Your task to perform on an android device: Go to the pregnancy app and enter the last period date of June 24, 2023, to track the due date of pregnancy.
Image 0: 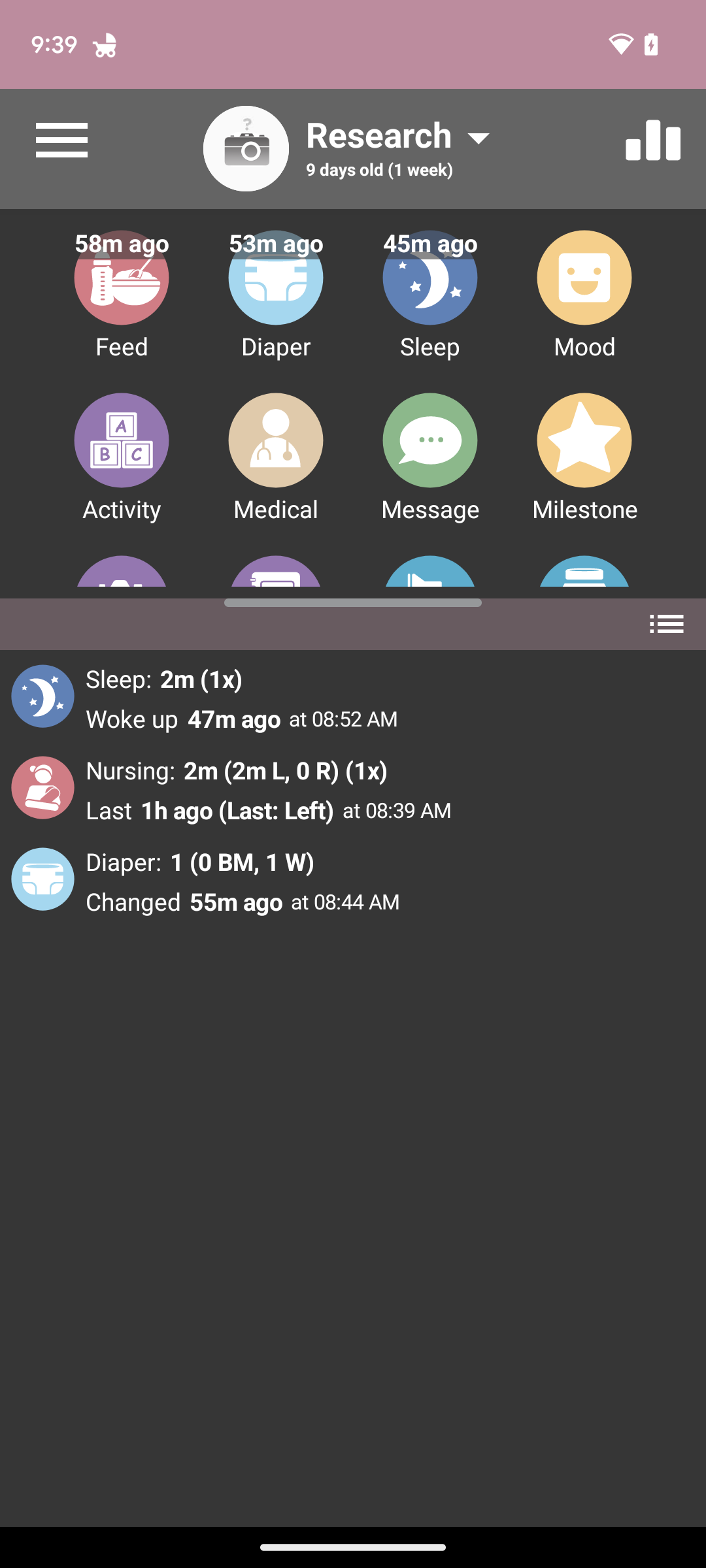
Open the pregnancy app.
Step 0: open app "Pregnancy"
Image 1: 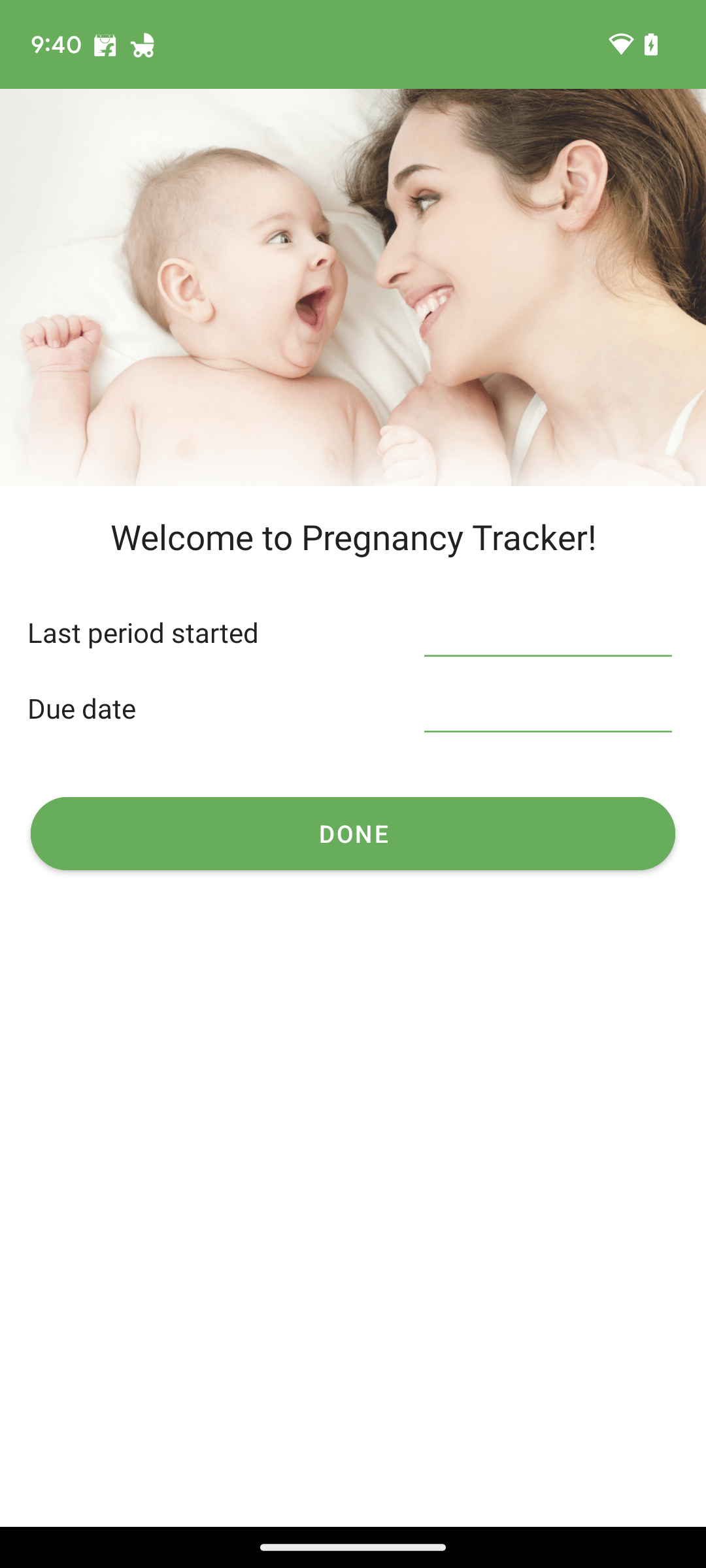
Click on the first option, Last period started.
Step 1: click (548, 632)
Image 2: 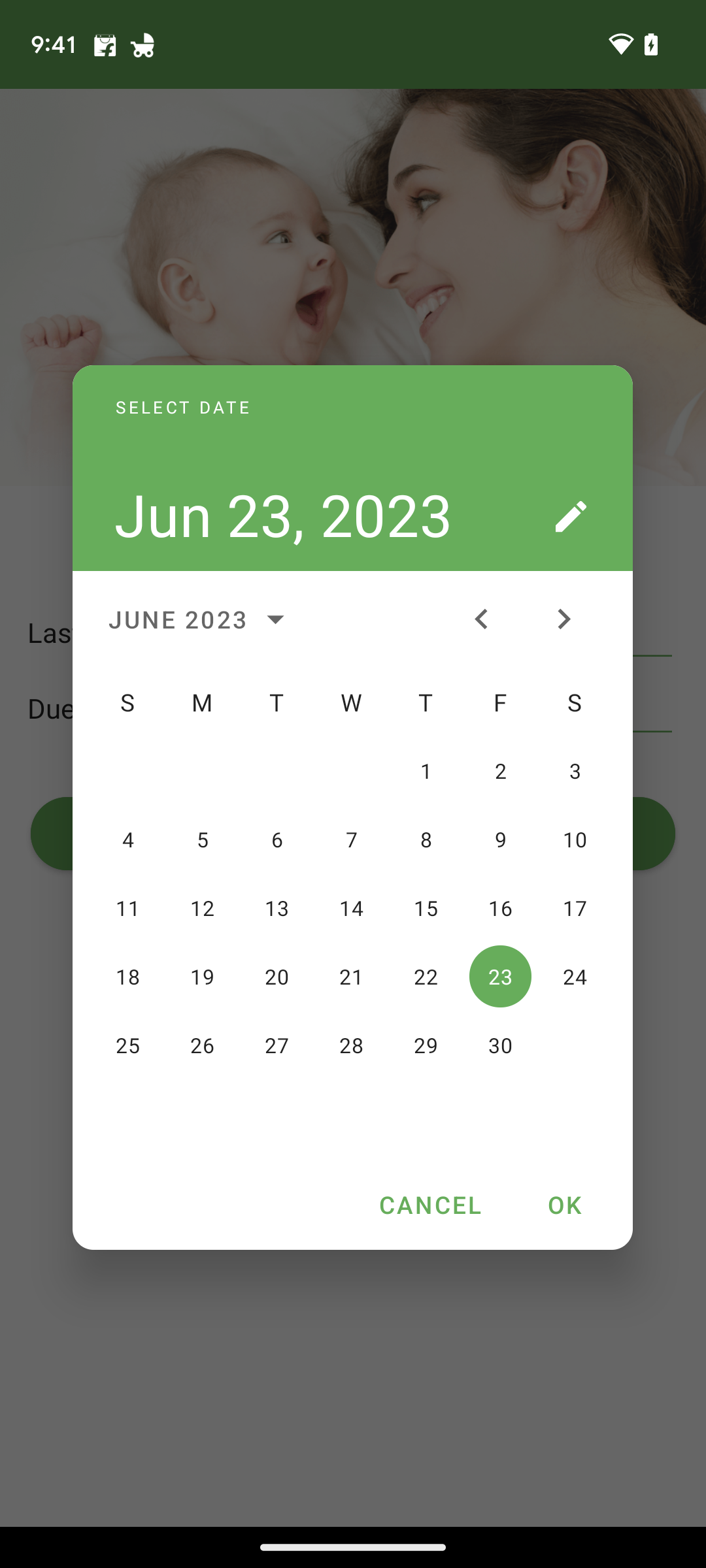
Select the date 24 june
Step 2: click (575, 976)
Image 3: 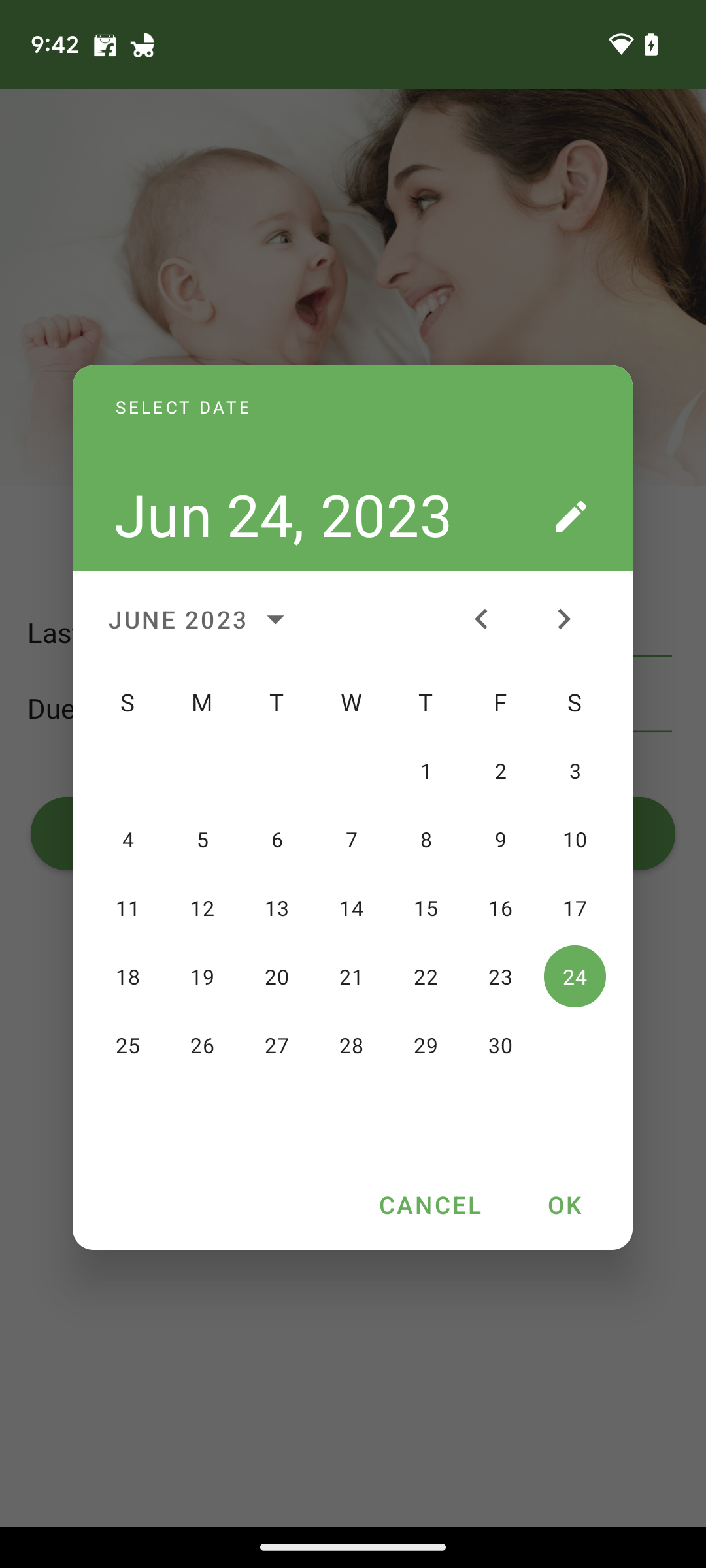
Click on OK presented on the right side at the bottom of the calendar.
Step 3: click (564, 1204)
Image 4: 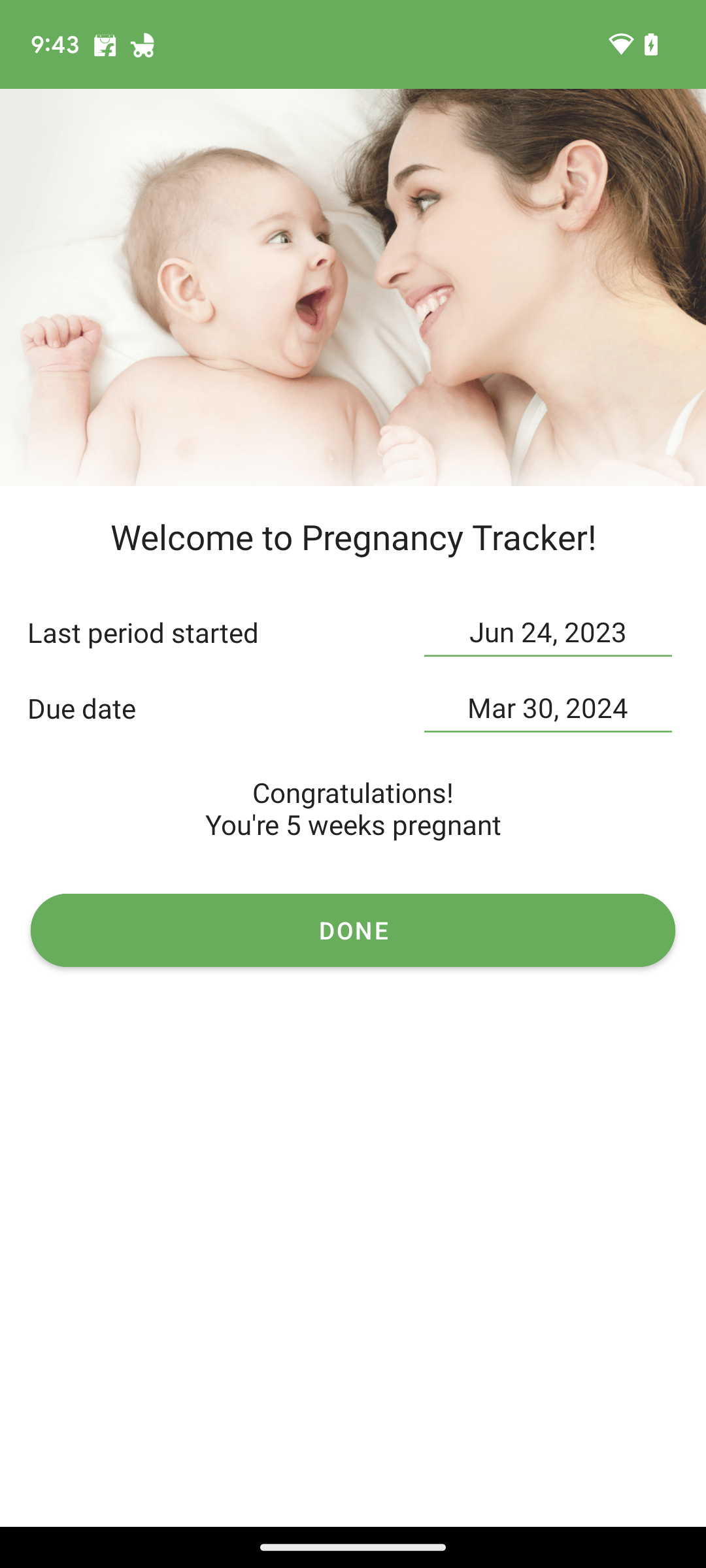
Click on Done
Step 4: click (352, 930)